Your task to perform on an android device: See my daily progress by using the Mi Fitness app.
Image 0: 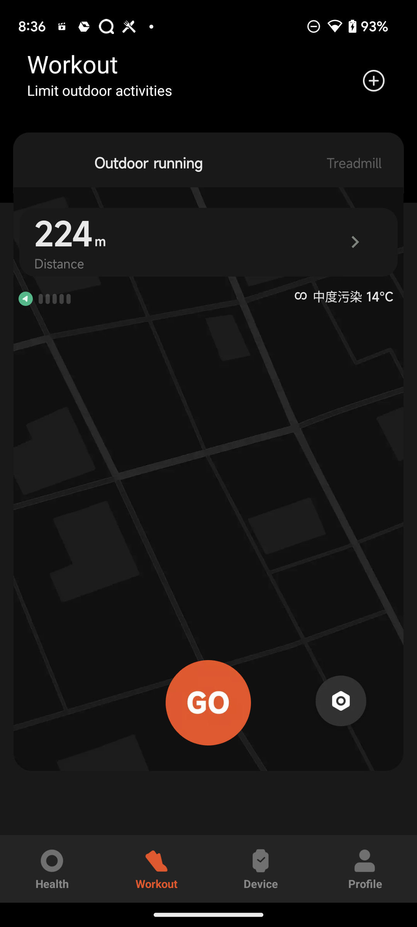
Go to the Health section at the bottom left corner of the screen
Step 0: click (52, 869)
Image 1: 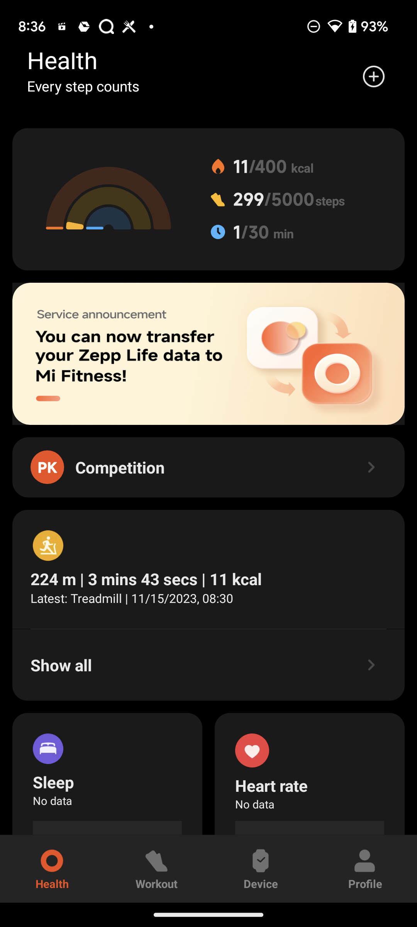
Click on the Stats section at the top to view my progress
Step 1: click (208, 199)
Image 2: 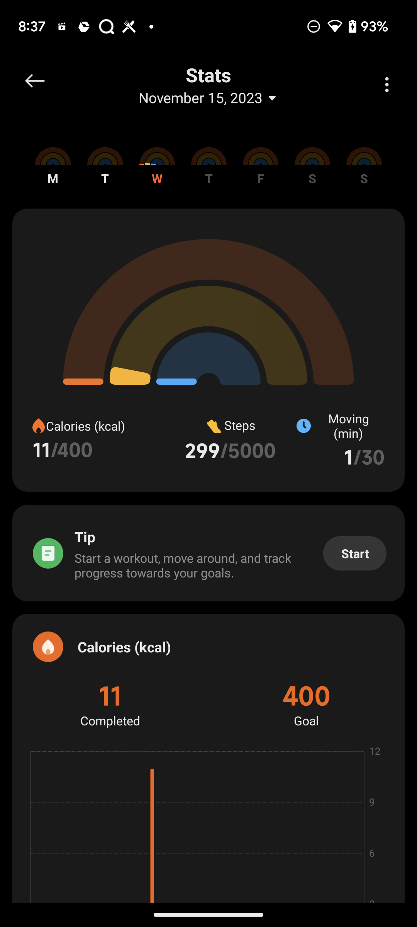
swipe up
Step 2: scroll down